Your task to perform on an android device: Open the Khan academy app and start the assignment on Polynomial arithmetic in algebra 2 
Image 0: 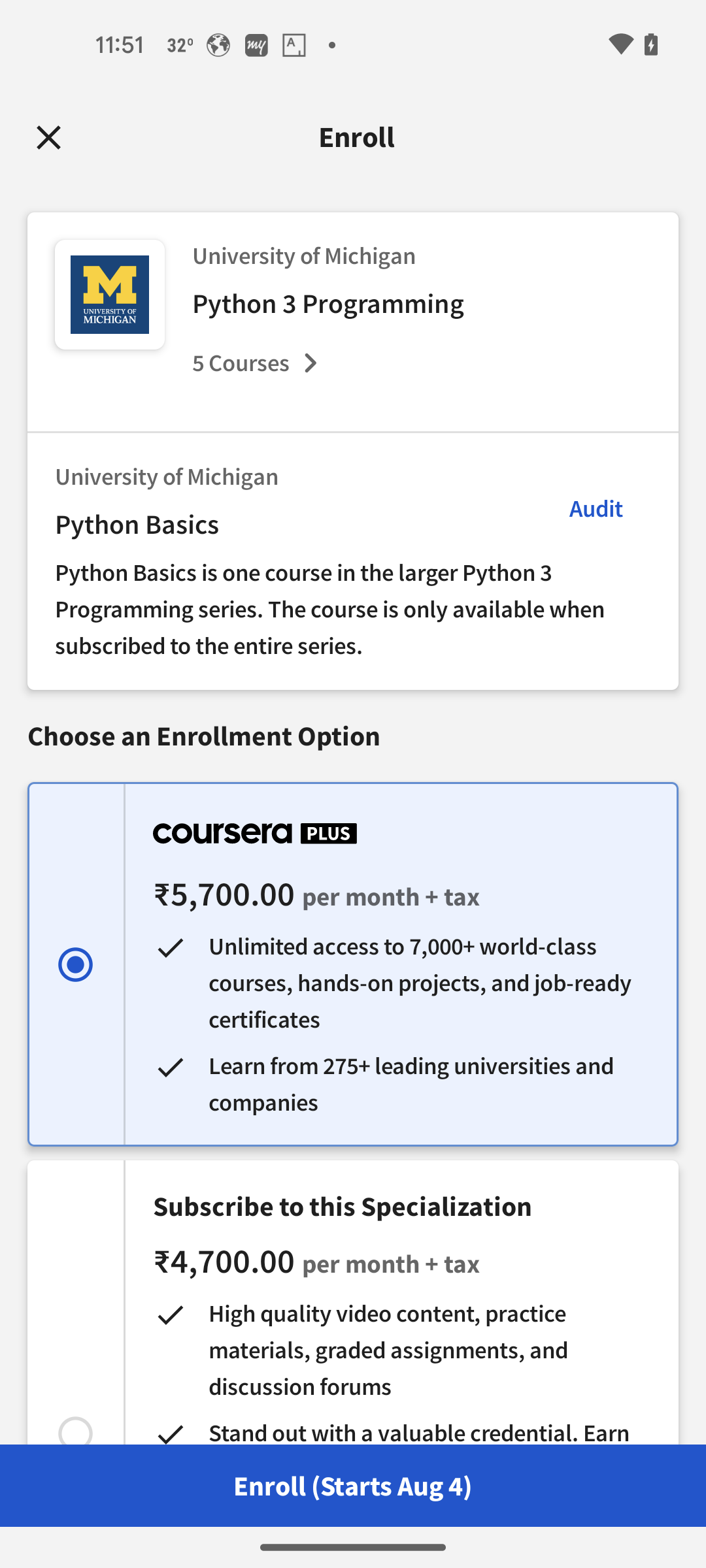
Open the Khan academy app
Step 0: open app "Khan Academy"
Image 1: 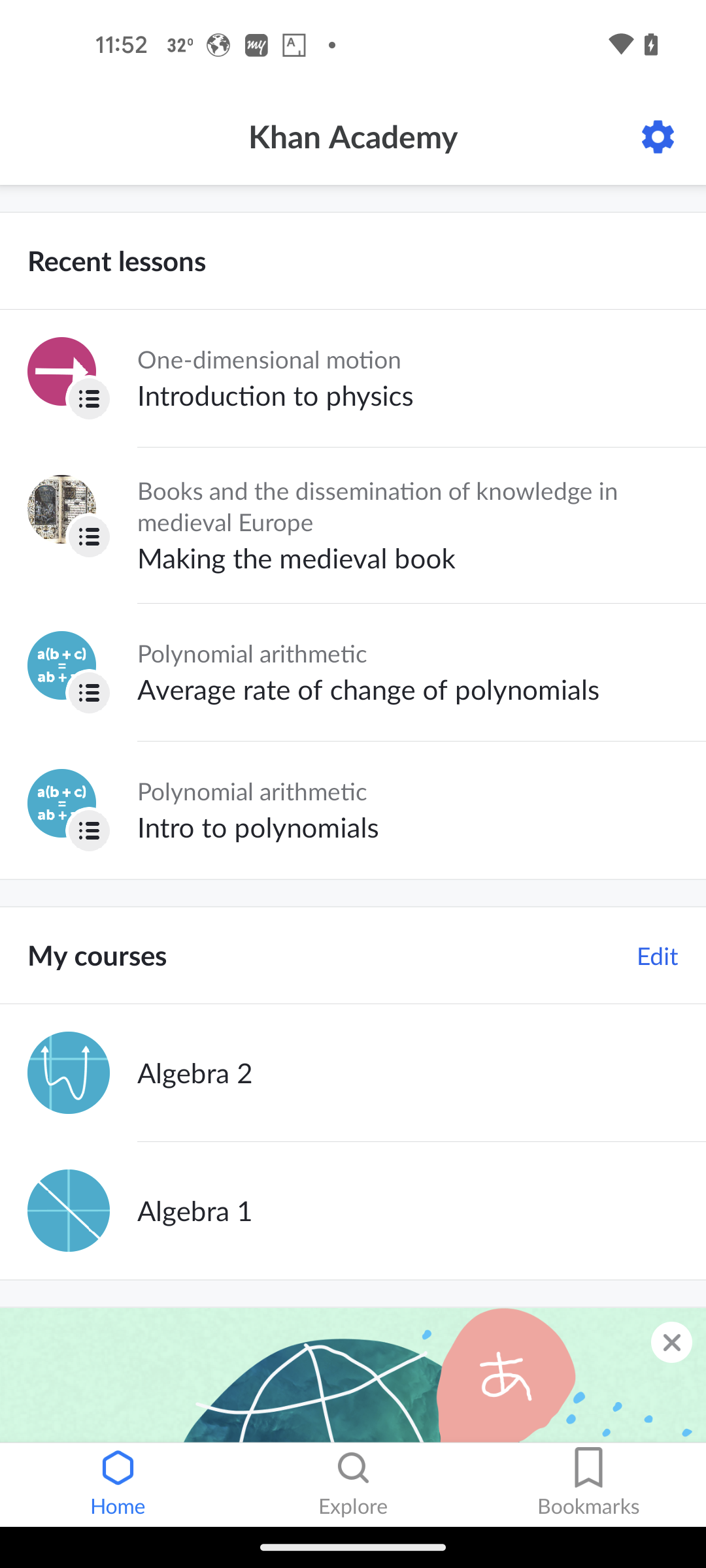
select algebra 2 course
Step 1: click (394, 1073)
Image 2: 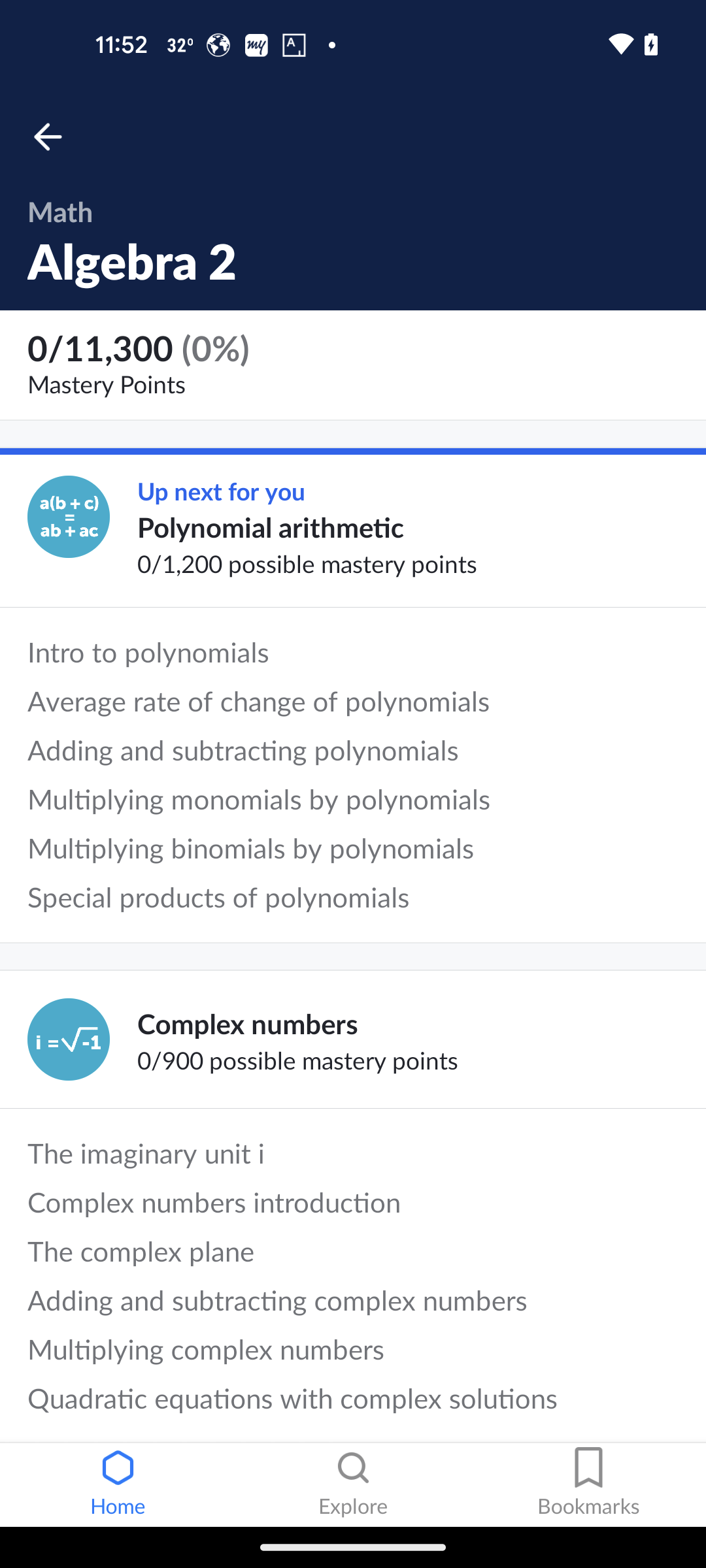
select polynomial arithmetic 
Step 2: click (394, 527)
Image 3: 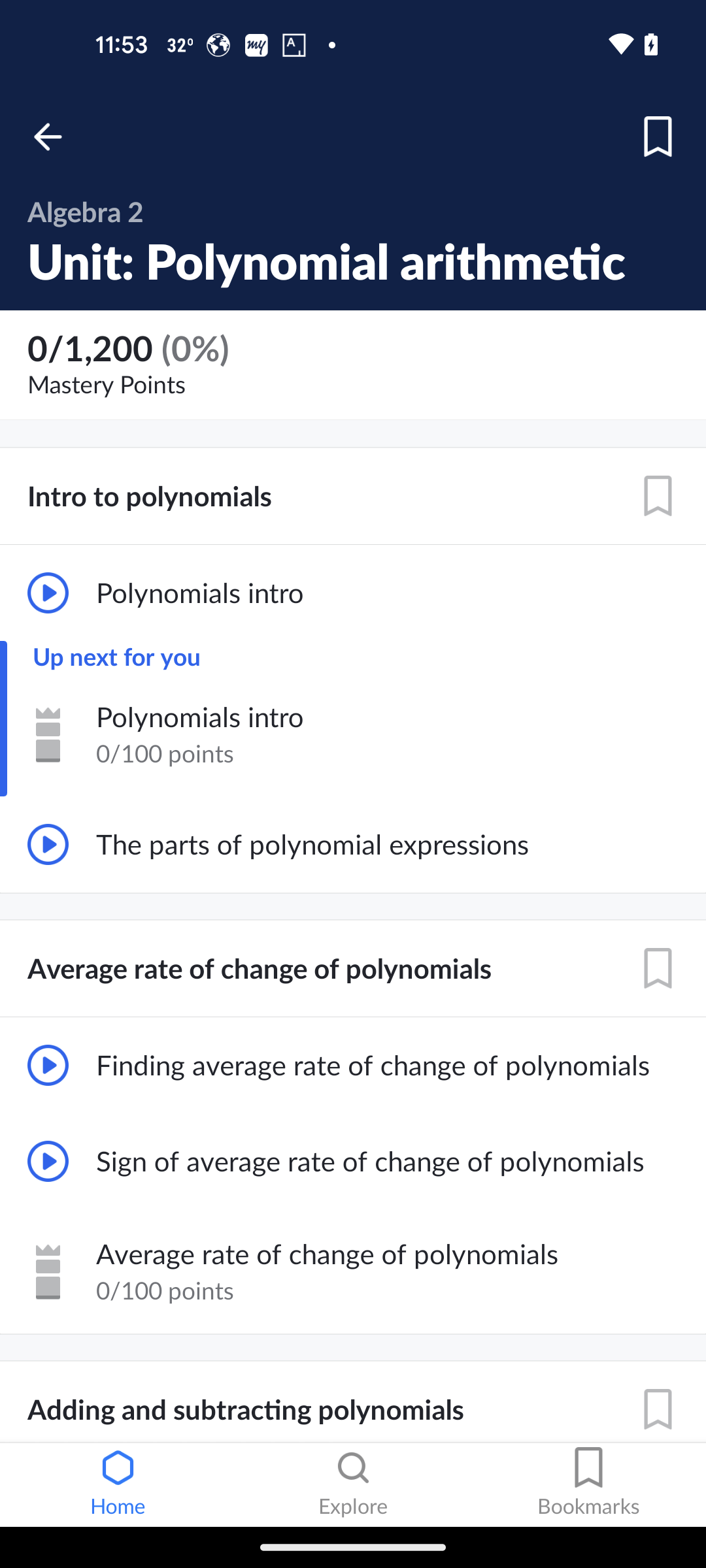
click on polynomials intro assignment
Step 3: click (387, 717)
Image 4: 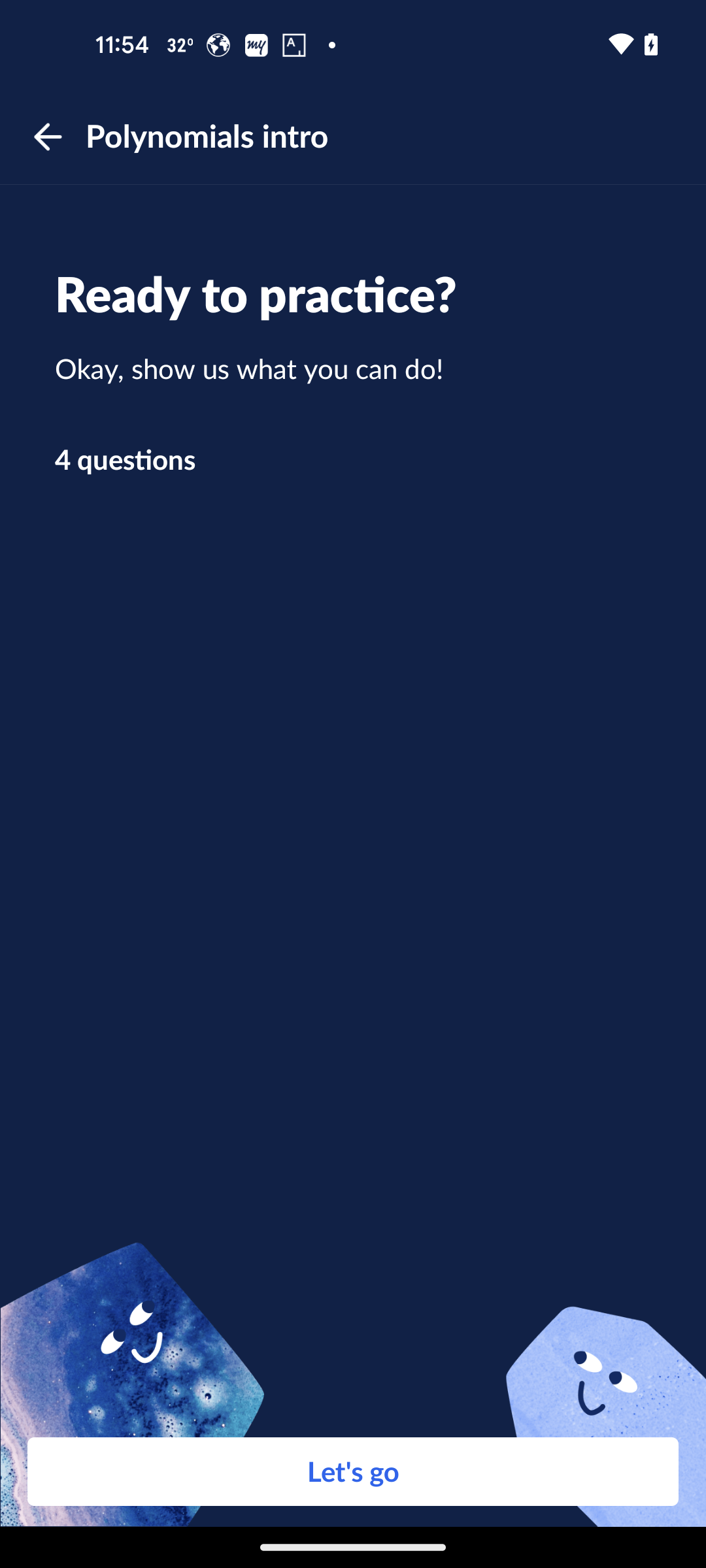
click on let's go
Step 4: click (353, 1471)